Your task to perform on an android device: I would like to track the EGP to JOD exchange rates on the All Currency Converter app.
Image 0: 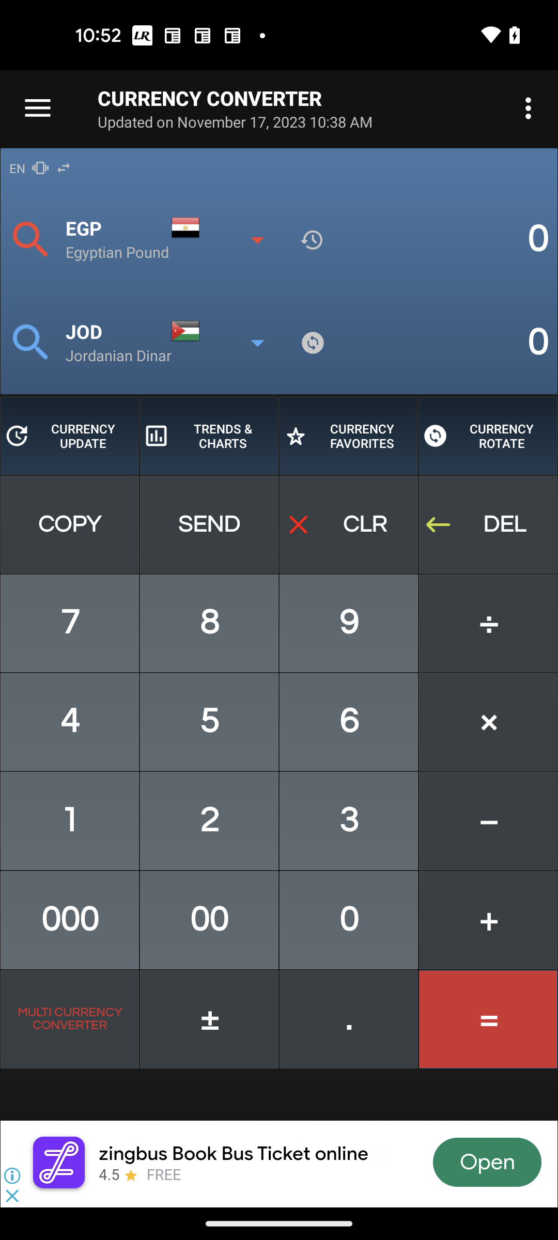
Click on three lines at the top left corner of the screen
Step 0: click (38, 108)
Image 1: 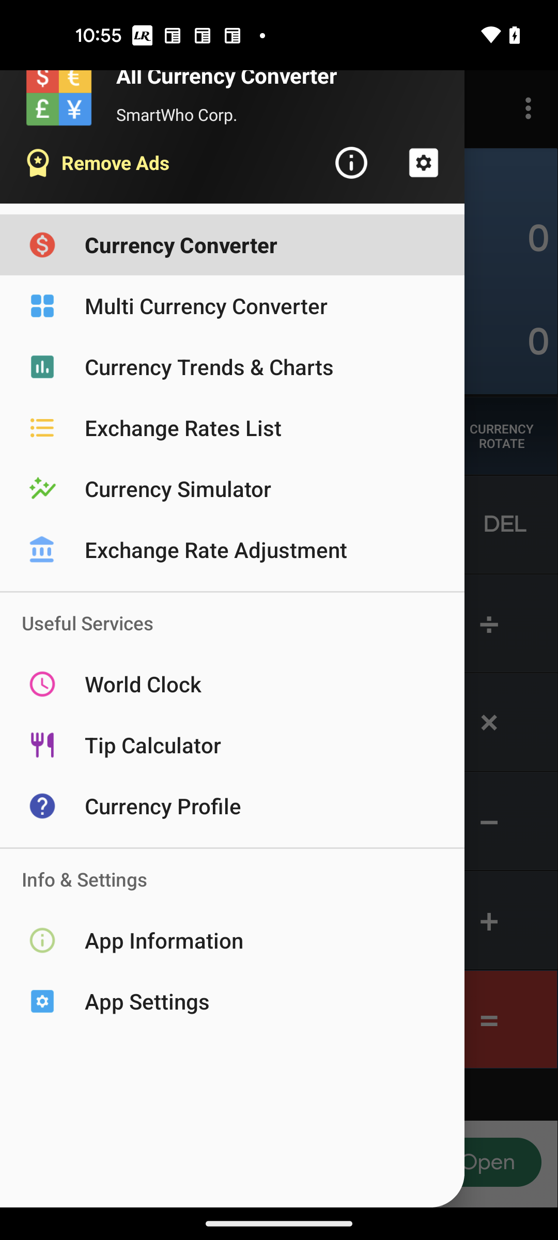
Go to the Currency Trends & Charts option
Step 1: click (232, 367)